Your task to perform on an android device: Delete the file named "beach waves"
Image 0: 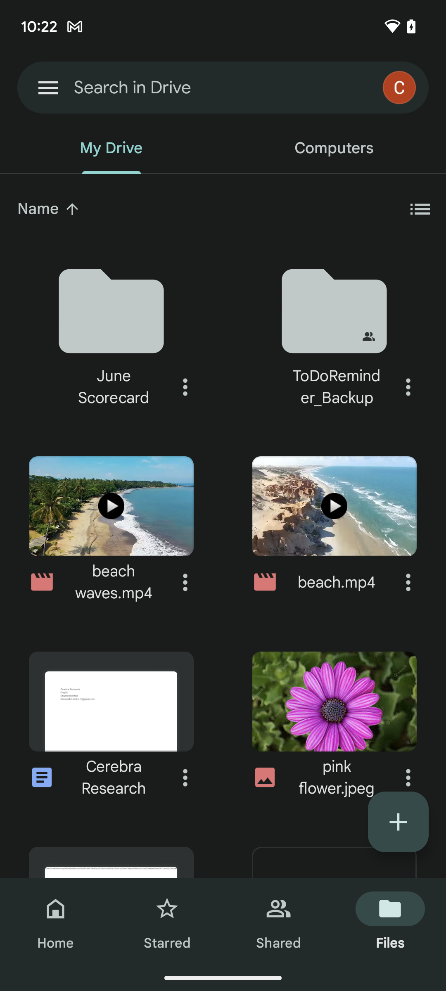
Click on the three dots next to the file name beach waves
Step 0: click (185, 582)
Image 1: 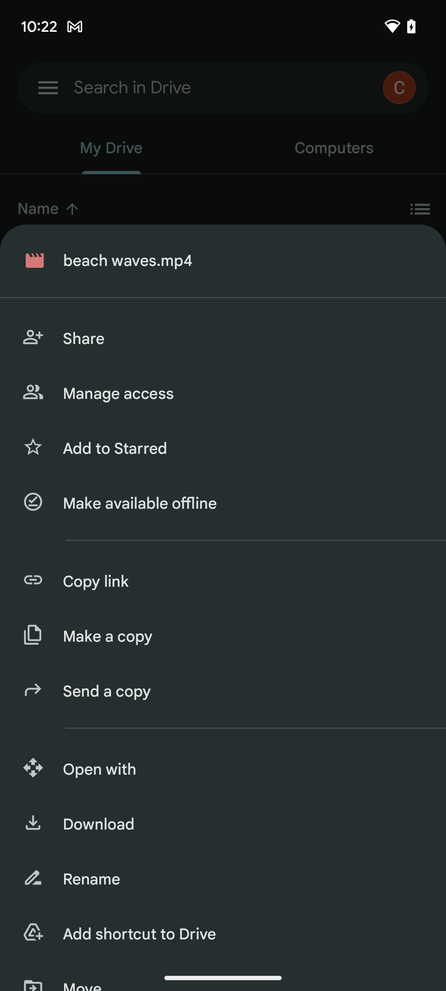
Swipe up
Step 1: scroll down
Image 2: 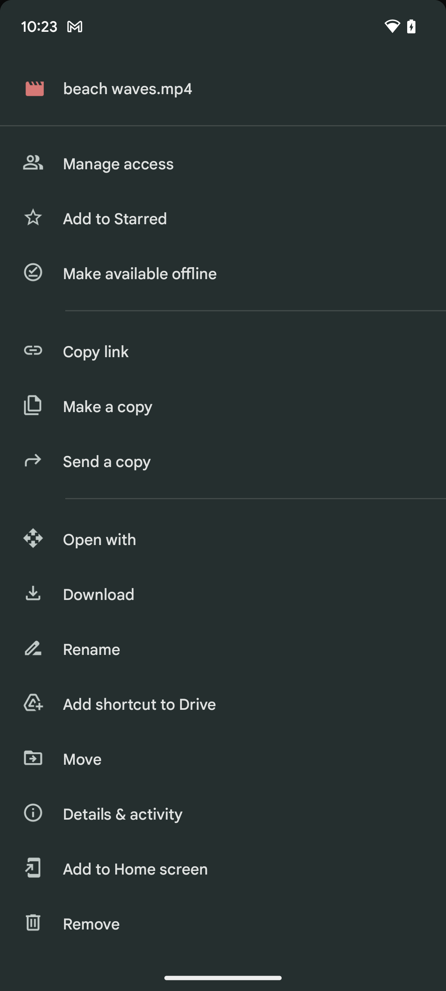
Click on the remove option in the drawer.
Step 2: click (241, 924)
Image 3: 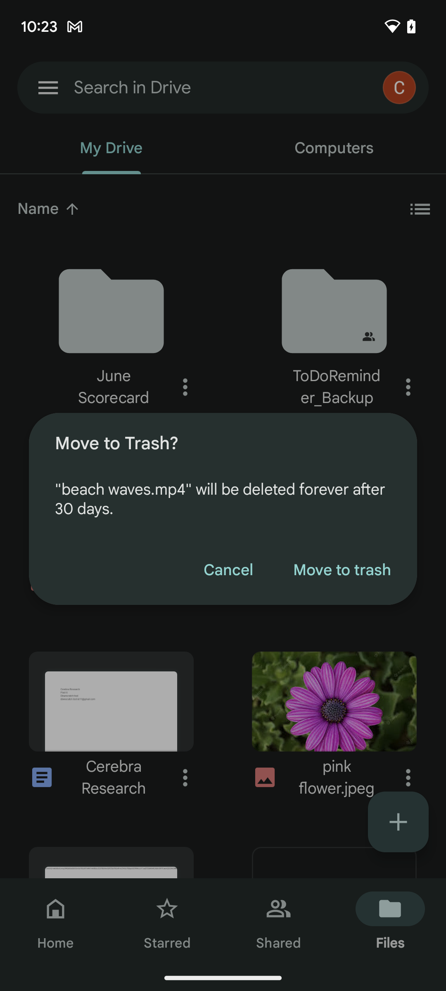
Click on the move to trash button in the popup box.
Step 3: click (342, 570)